Your task to perform on an android device: I'm interested in the Zoh Probiotics Greek Yogurt Starter Culture - Creamy, Tangy and Nutrient-Packed , so explore this yogurt in the Amazon app.
Image 0: 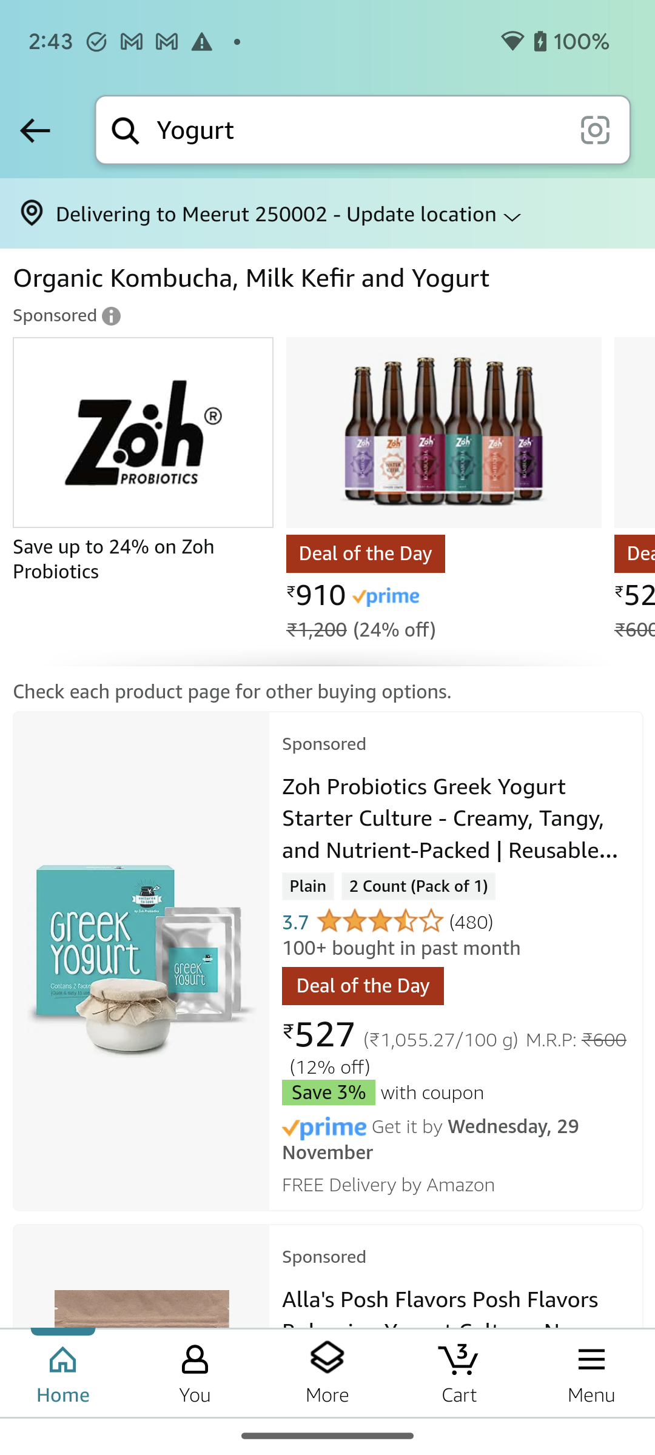
Click on the Zoh Probiotics Greek Yogurt Starter Culture - Creamy, Tangy and Nutrient-Packed to explore the product.
Step 0: click (457, 818)